Your task to perform on an android device: To make seeing the agents.txt file easier for me in the future, upload it to the Google Drive app.
Image 0: 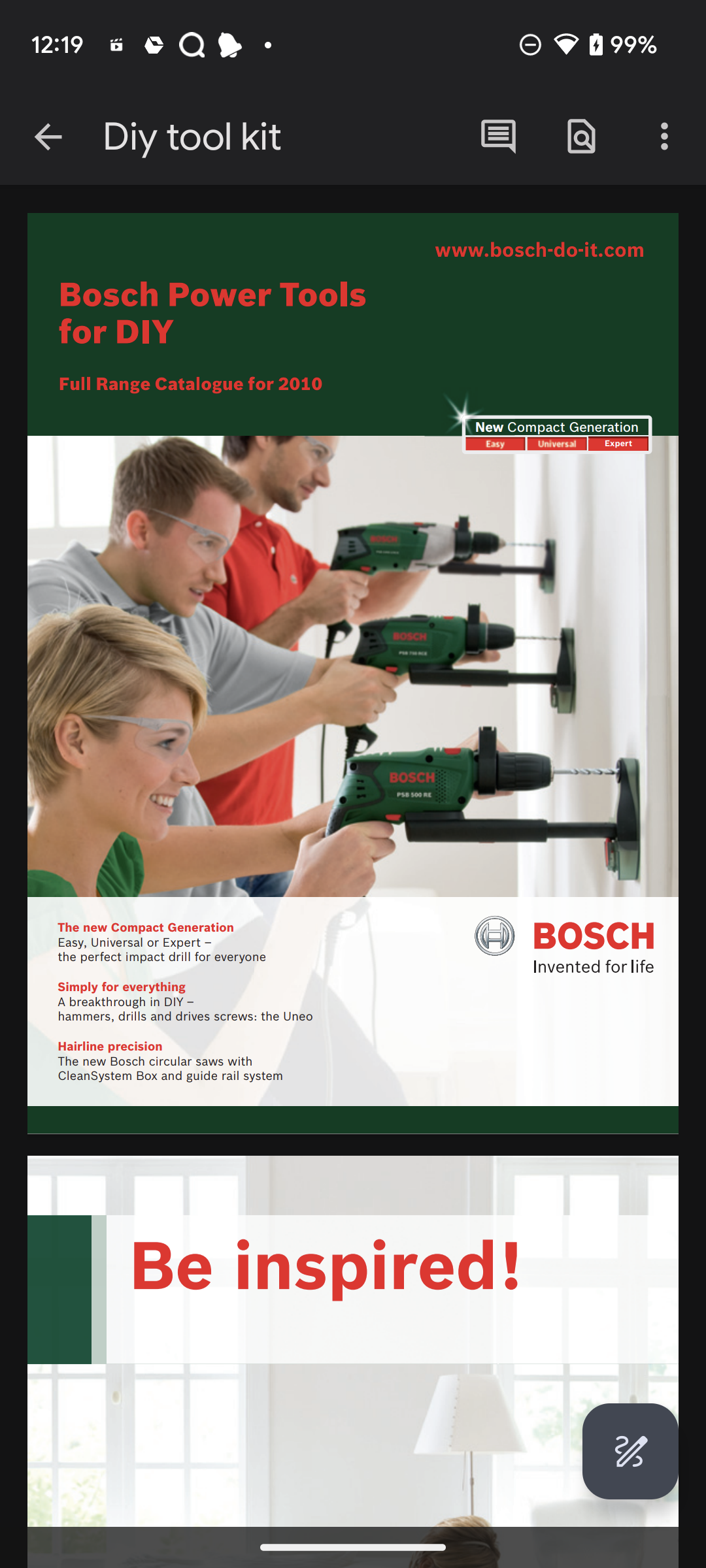
go back to the previous page
Step 0: press back button
Image 1: 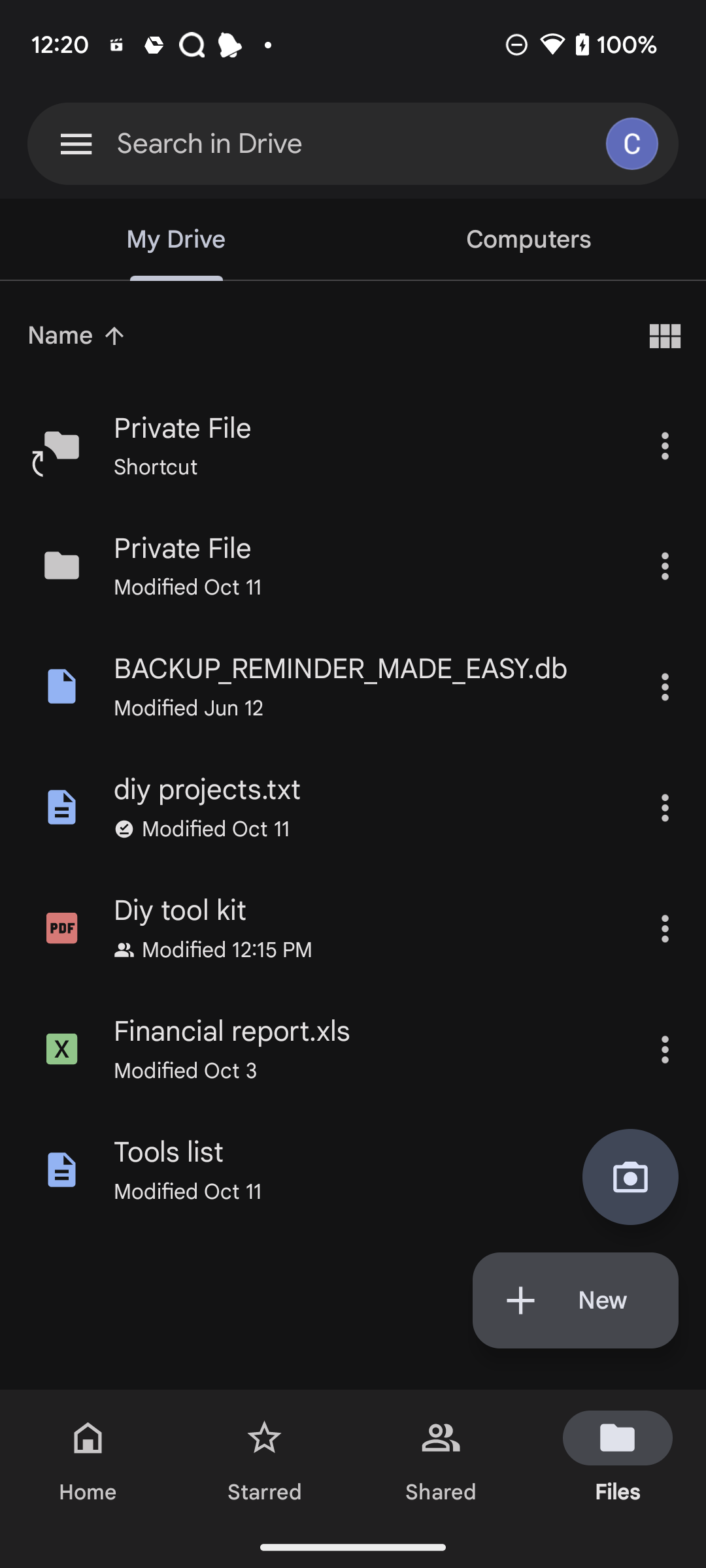
Click on +New button at the bottom right of the screen
Step 1: click (575, 1300)
Image 2: 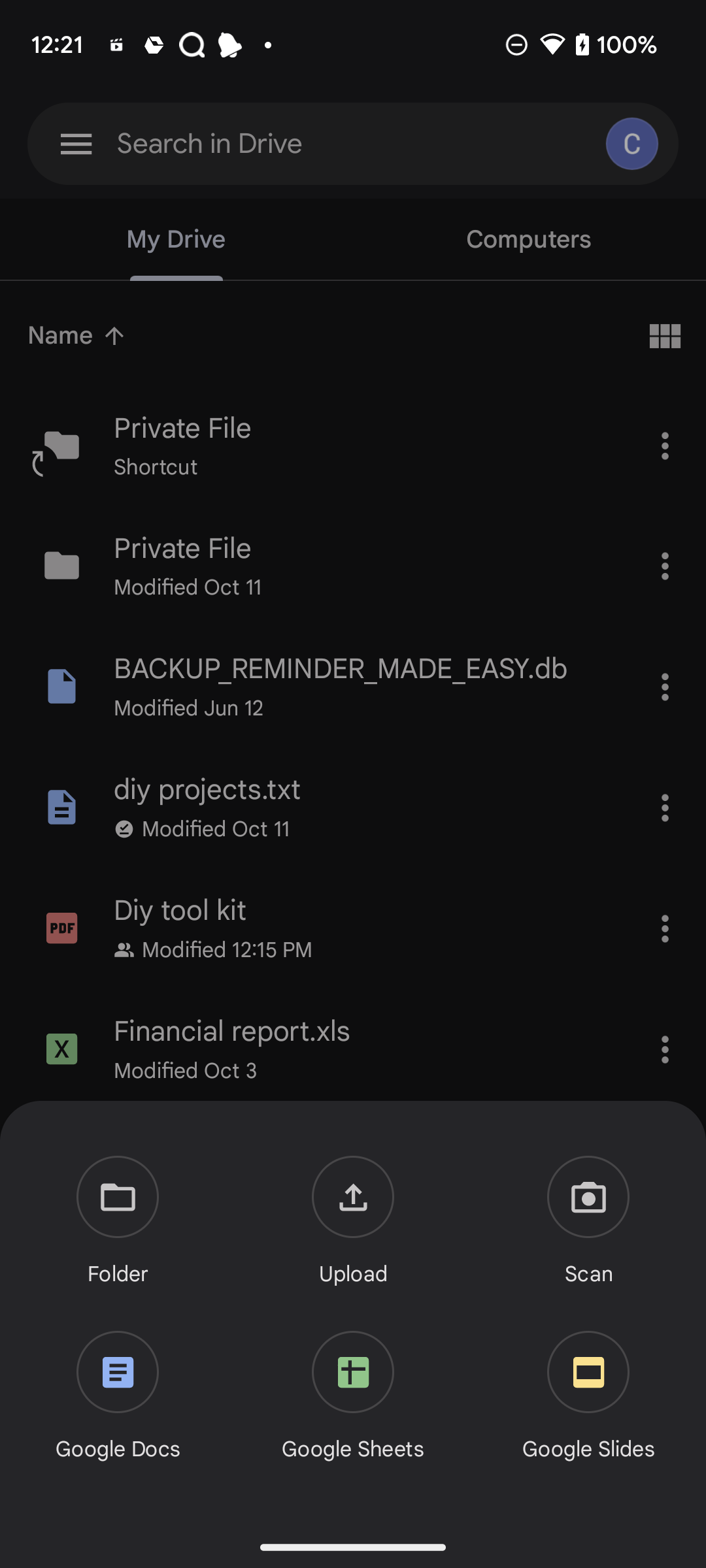
Click on the Upload option
Step 2: click (353, 1222)
Image 3: 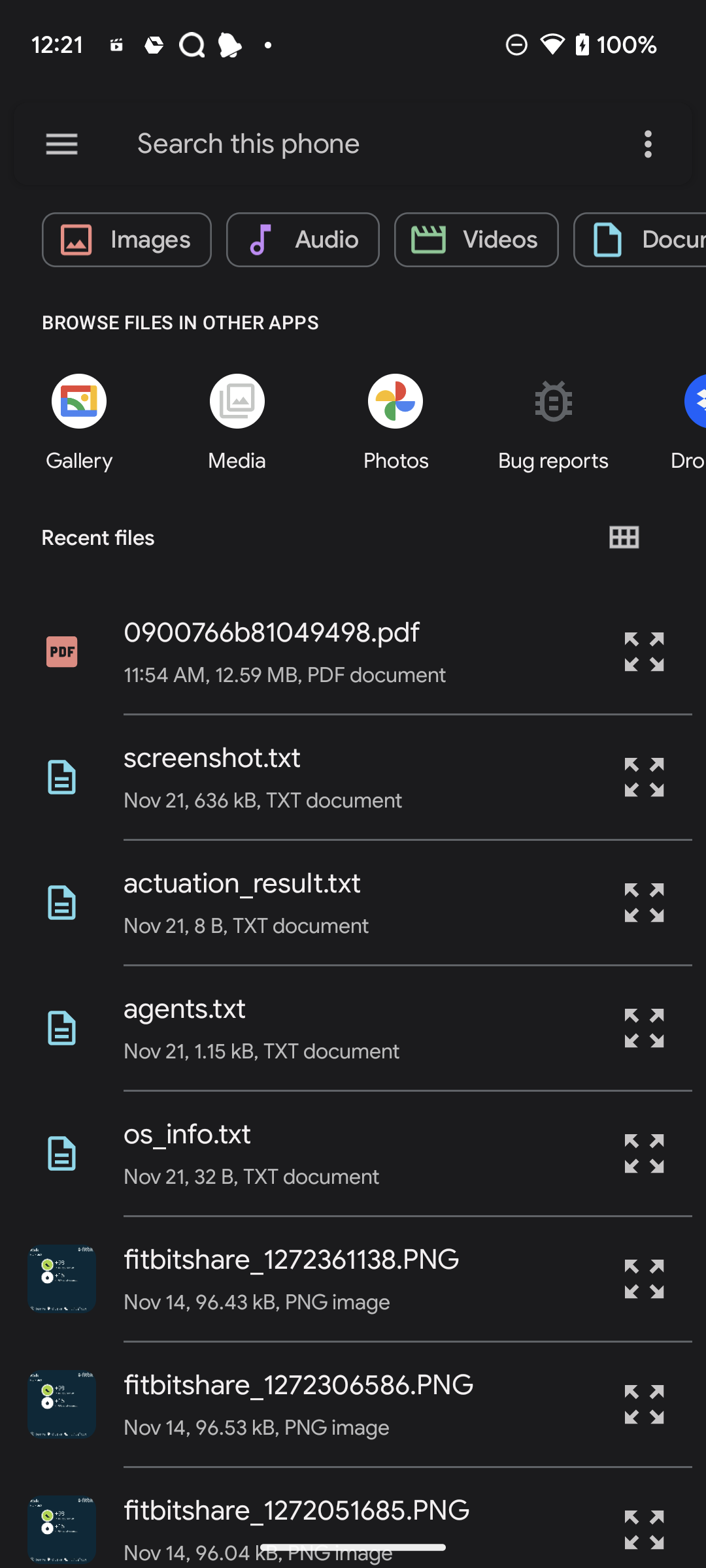
Click on the agents.txt file
Step 3: click (212, 1032)
Image 4: 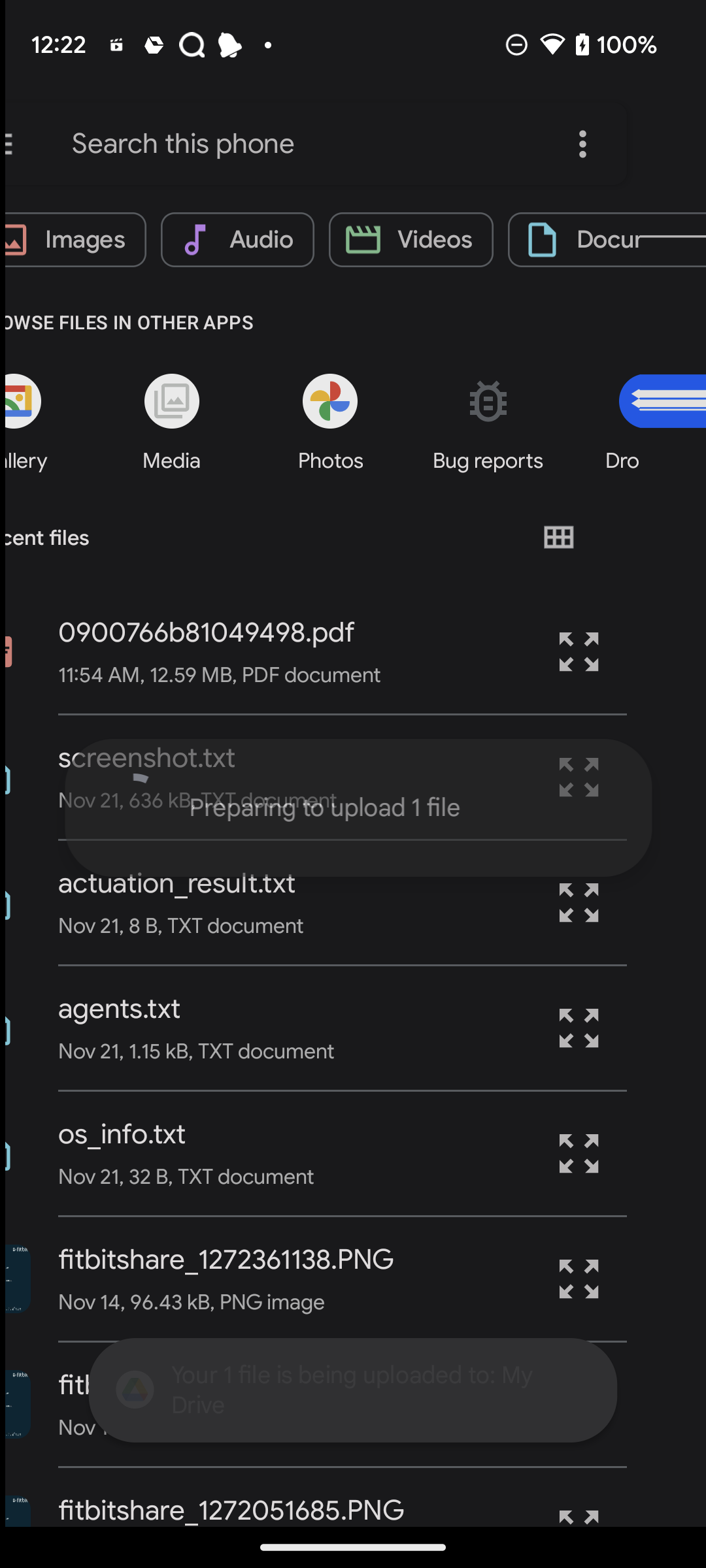
Click on the agents.txt file
Step 4: wait